Your task to perform on an android device: I want to know what the suitable time for the workout will be, so ask this question to customer support on the FitAI app.
Image 0: 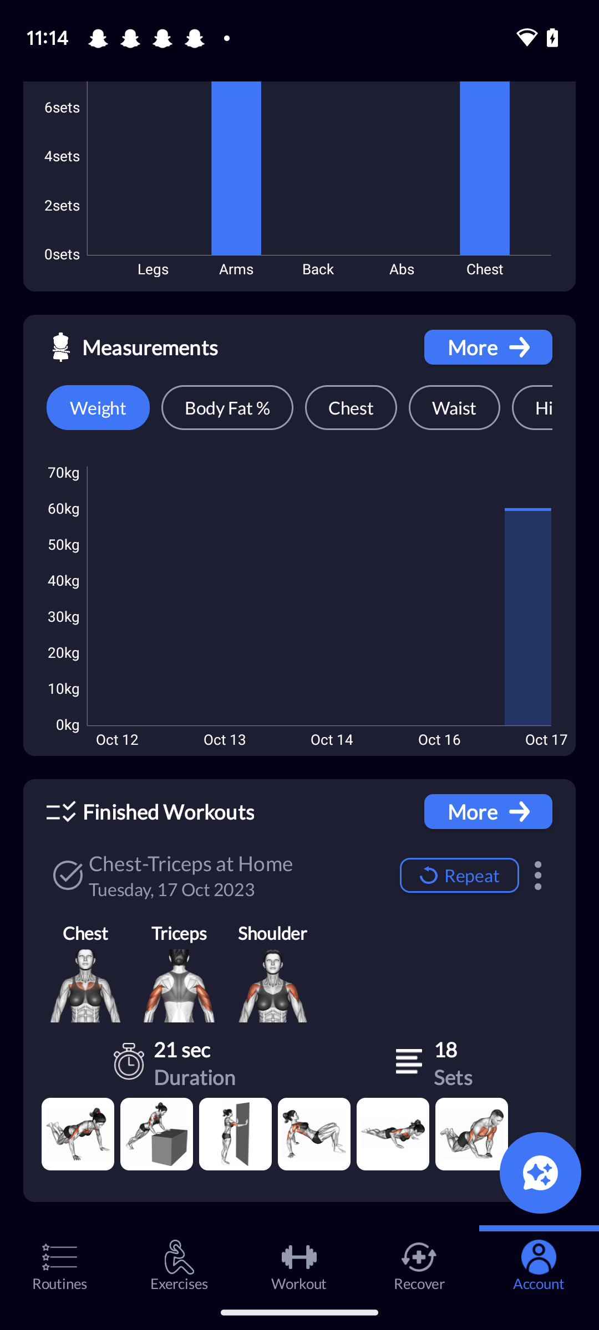
Click on the Message icon at the bottom right side.
Step 0: click (540, 1172)
Image 1: 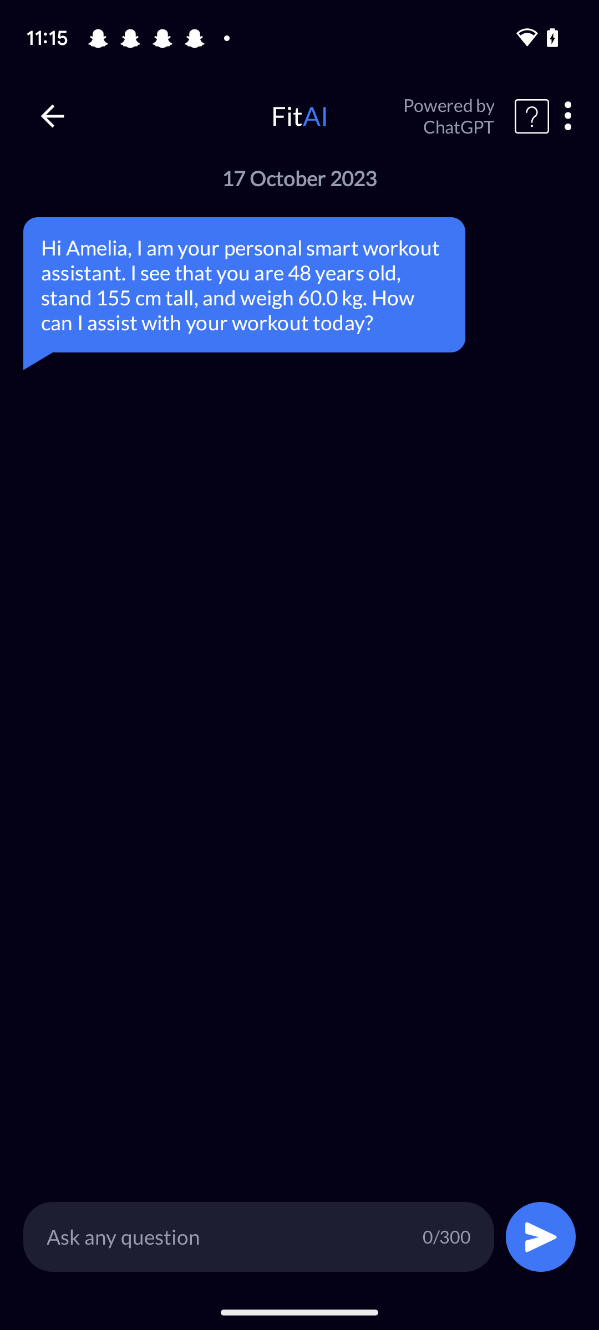
Click on the Input box at the bottom.
Step 1: click (229, 1236)
Image 2: 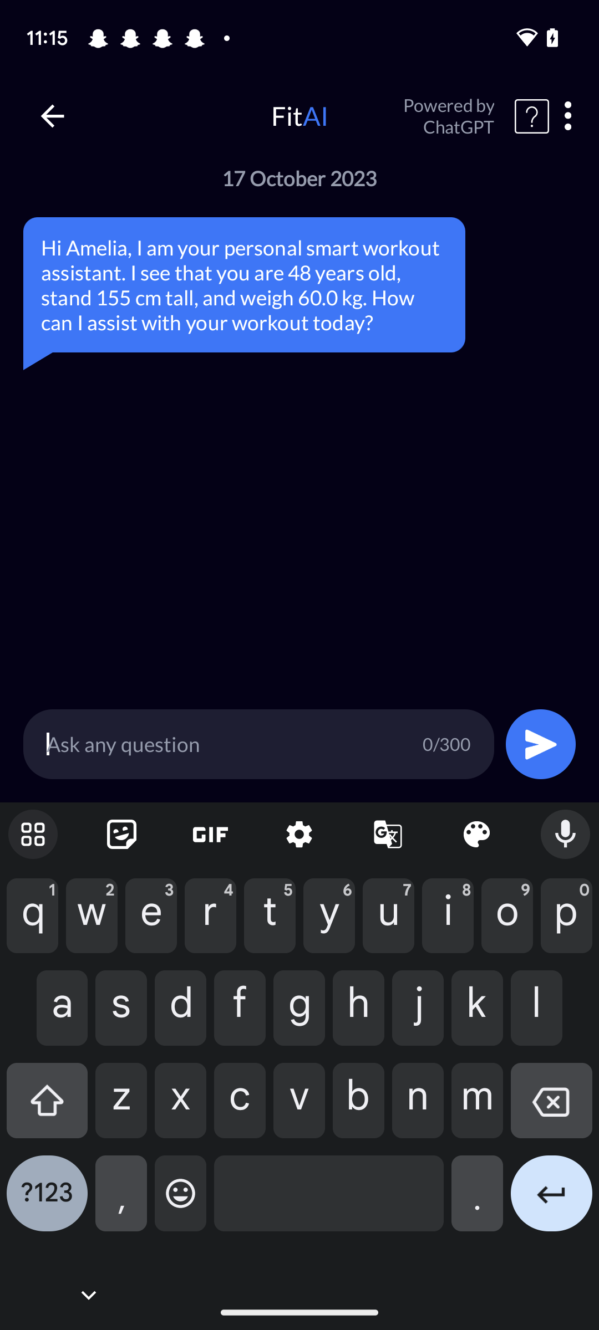
Type What the suitable time for the Workout in the input box.
Step 2: type "What the suitable time for the Workout"
Image 3: 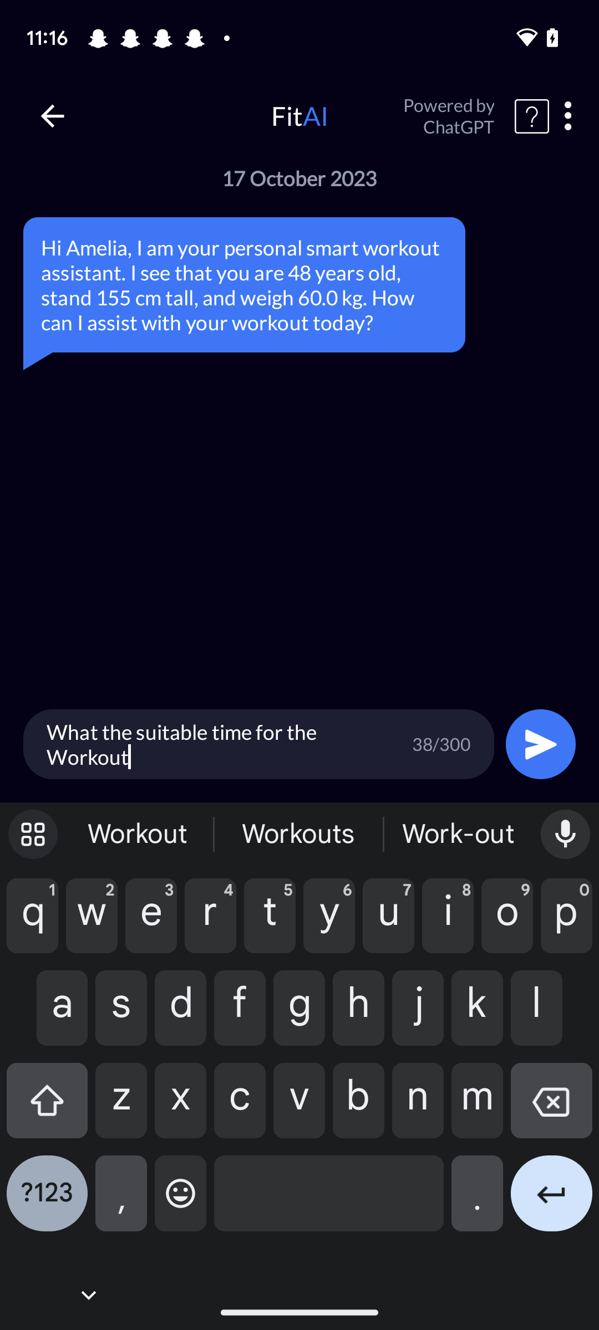
click on the  Send icon at the right side of the input box.
Step 3: click (541, 744)